Your task to perform on an android device: Open the file manager and move the recent  image to the DCIM 
Image 0: 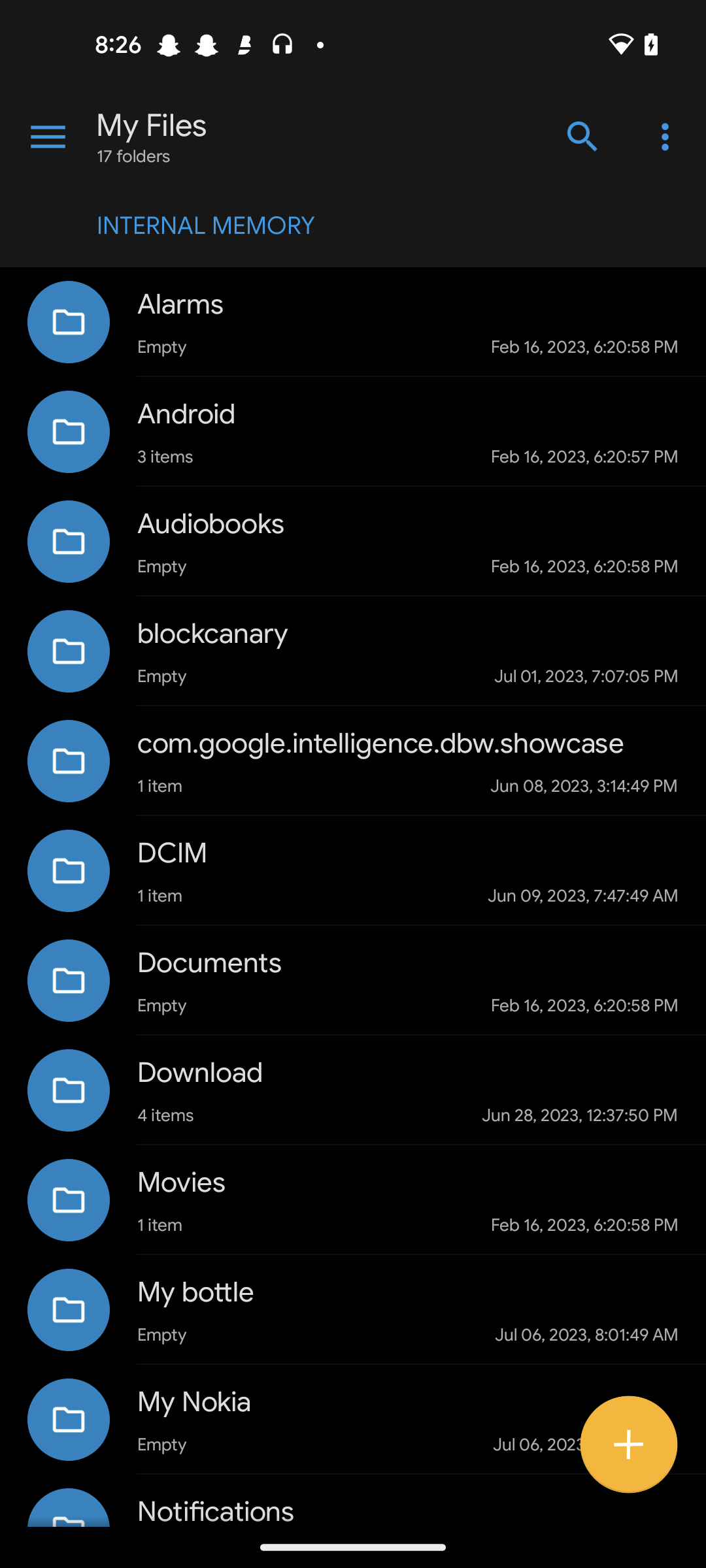
open file manager app
Step 0: open app "File Manager"
Image 1: 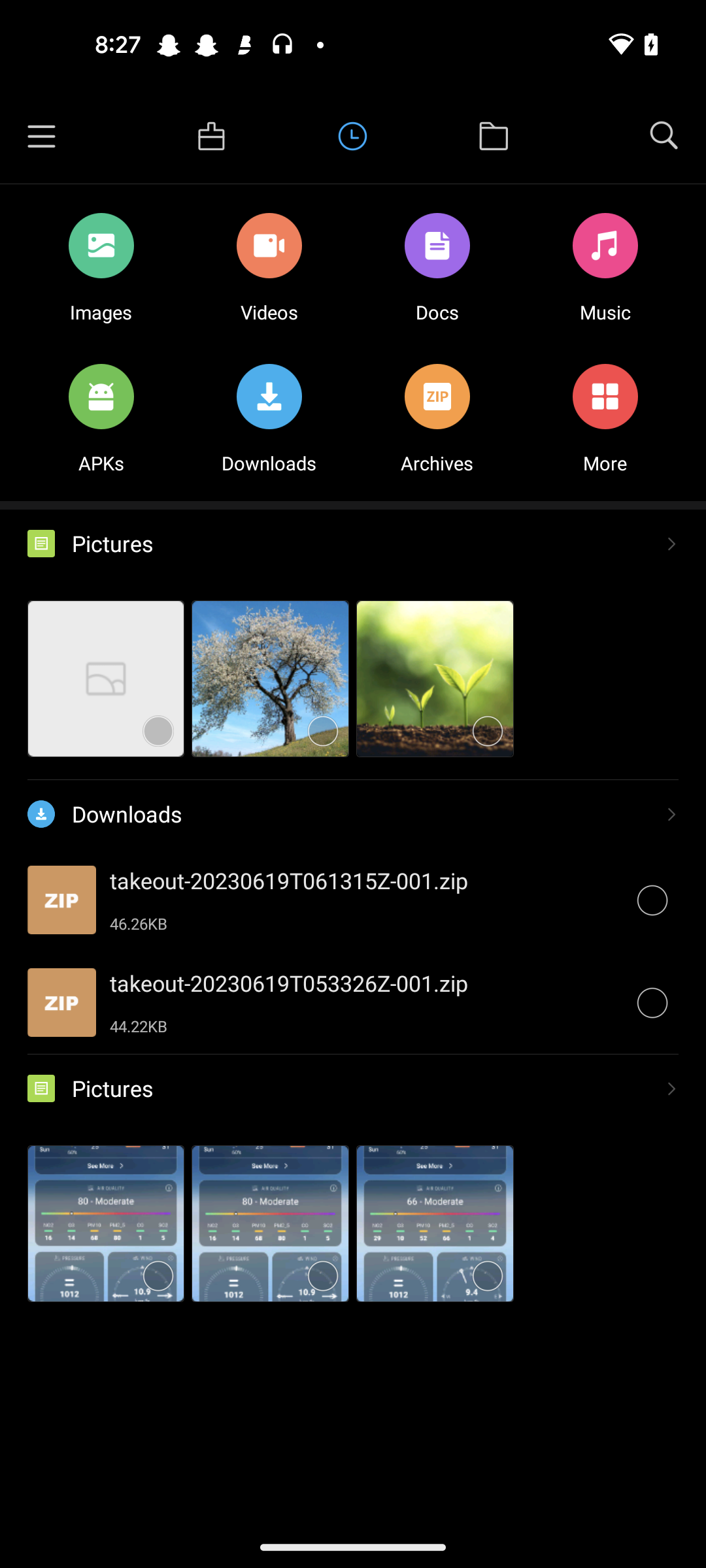
open file manager app
Step 1: wait
Image 2: 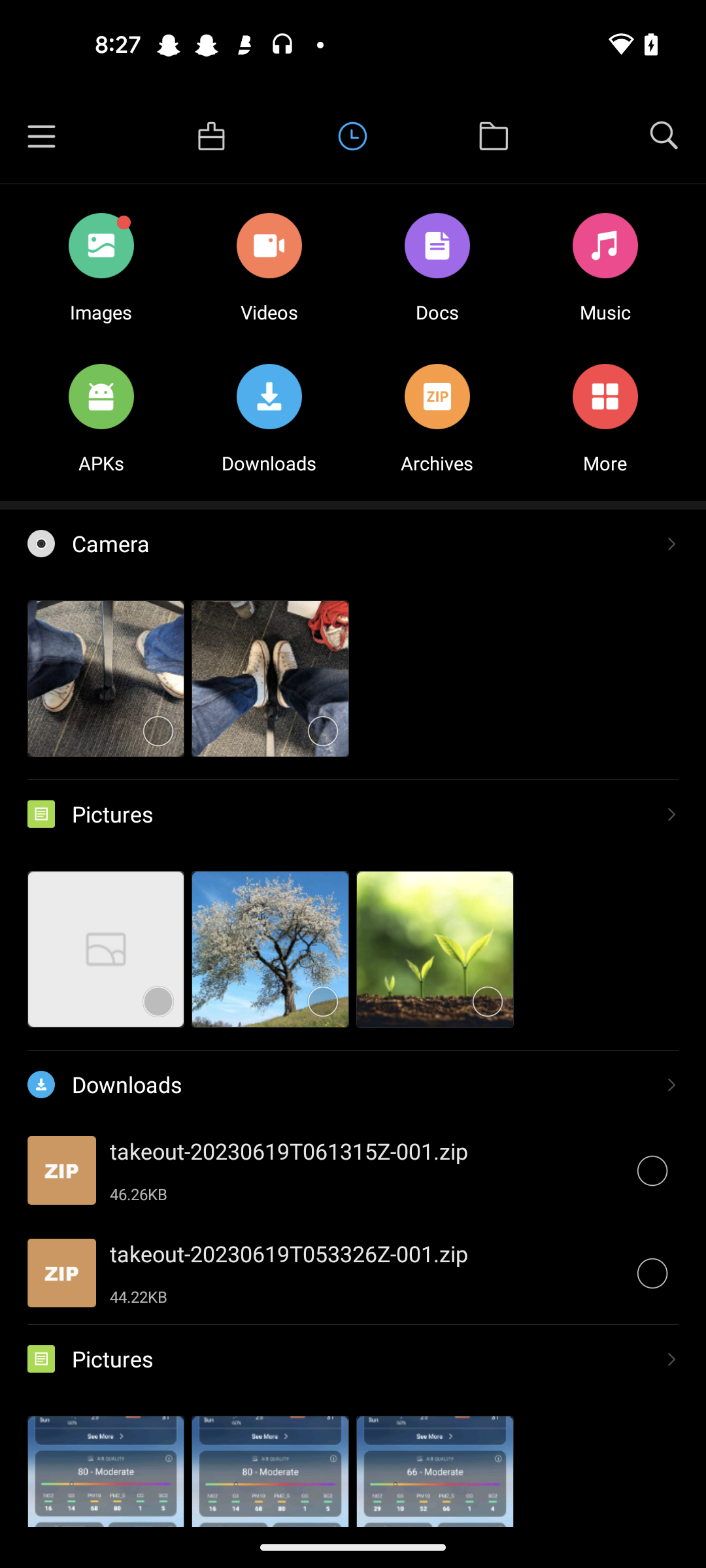
Click on the recent image 
Step 2: click (106, 678)
Image 3: 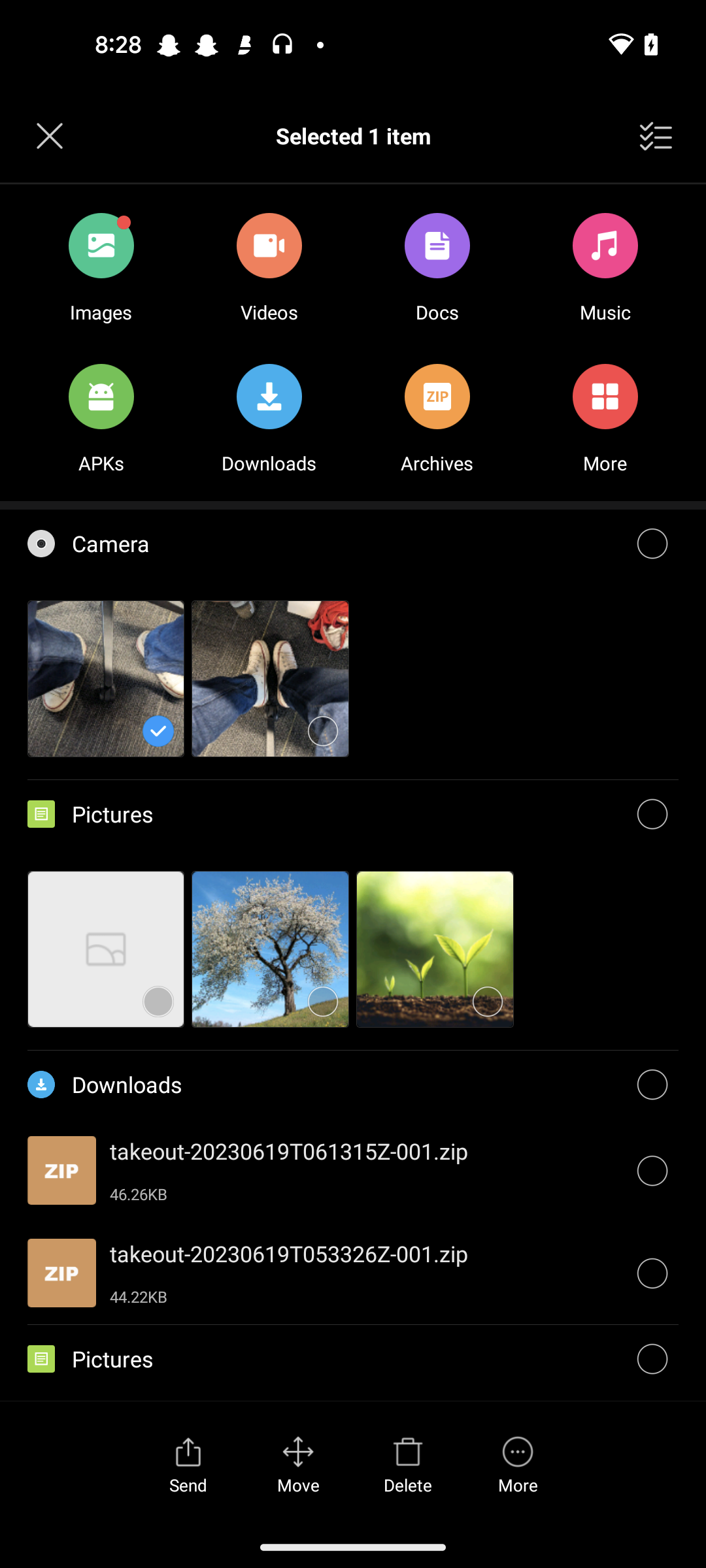
Click on the move icon 
Step 3: click (298, 1463)
Image 4: 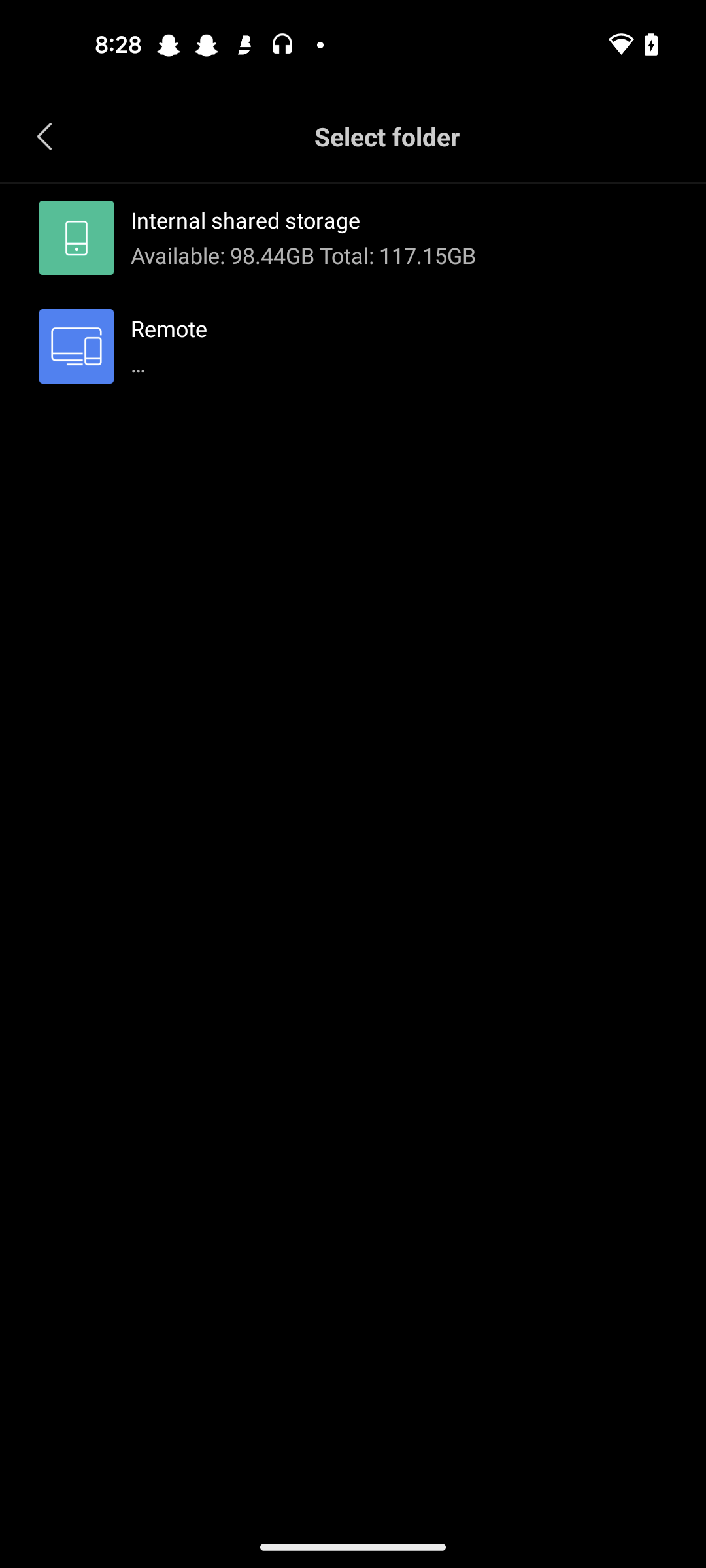
Click on the internal shared storage folder 
Step 4: click (398, 238)
Image 5: 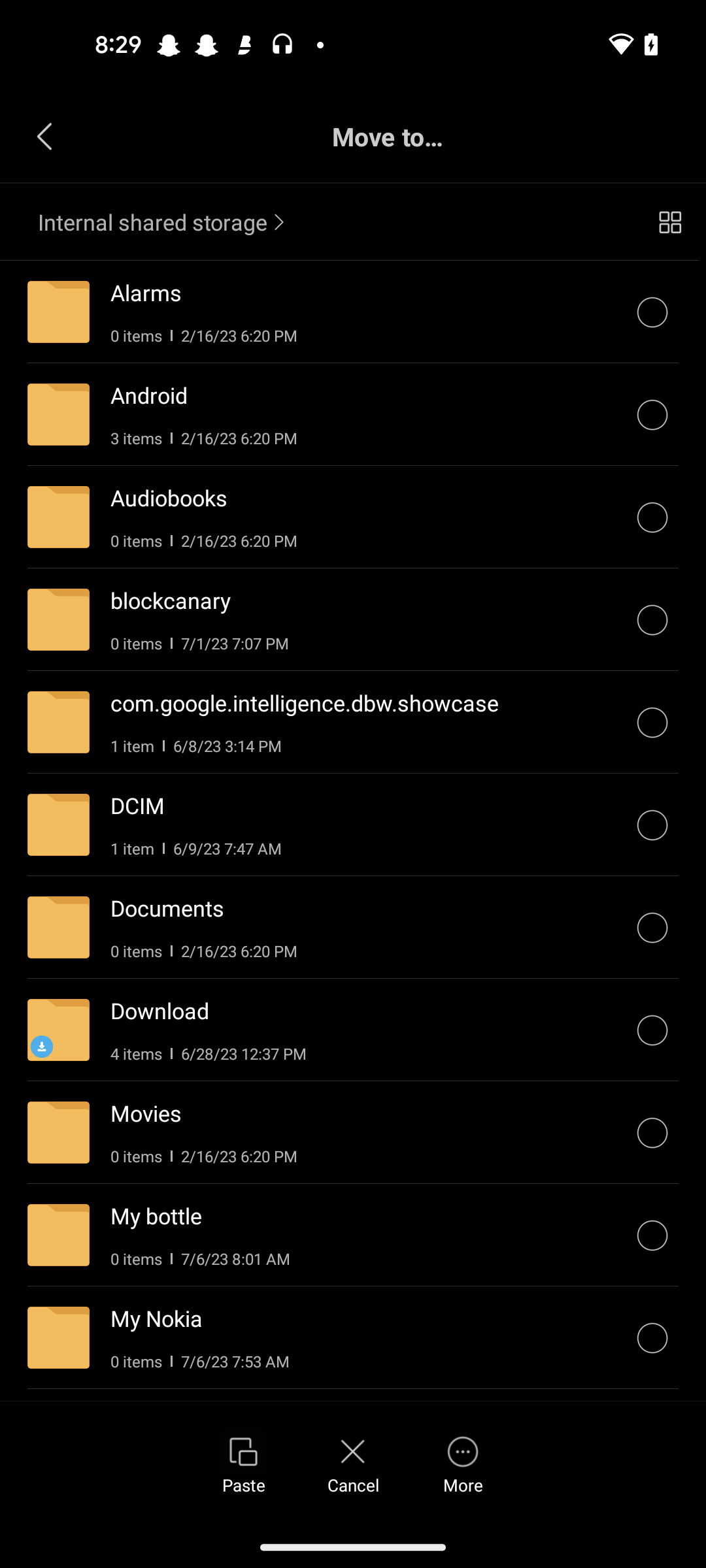
Click on the DCIM folder 
Step 5: click (652, 825)
Image 6: 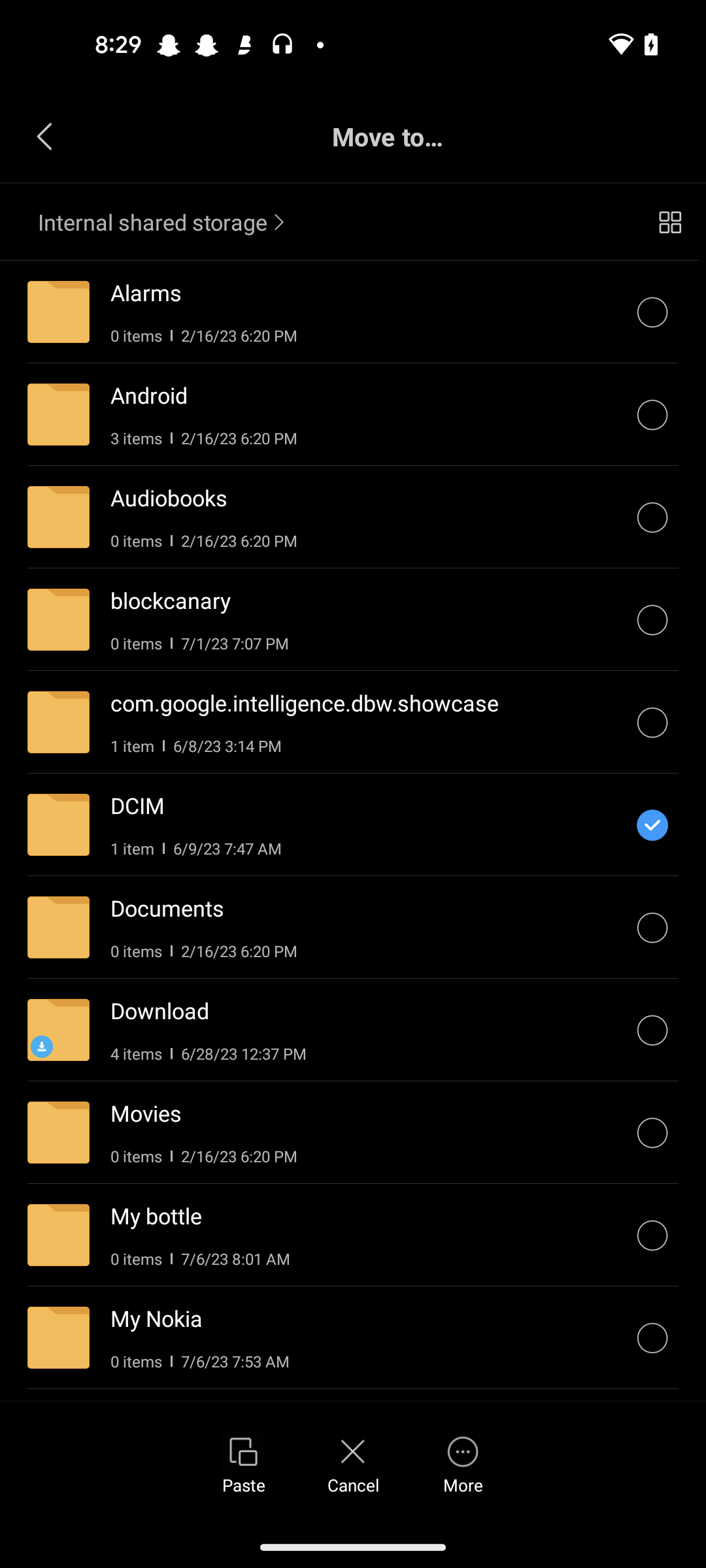
Click on the paste icon 
Step 6: click (243, 1463)